Your task to perform on an android device: Shop for track shoes for more comfort.
Image 0: 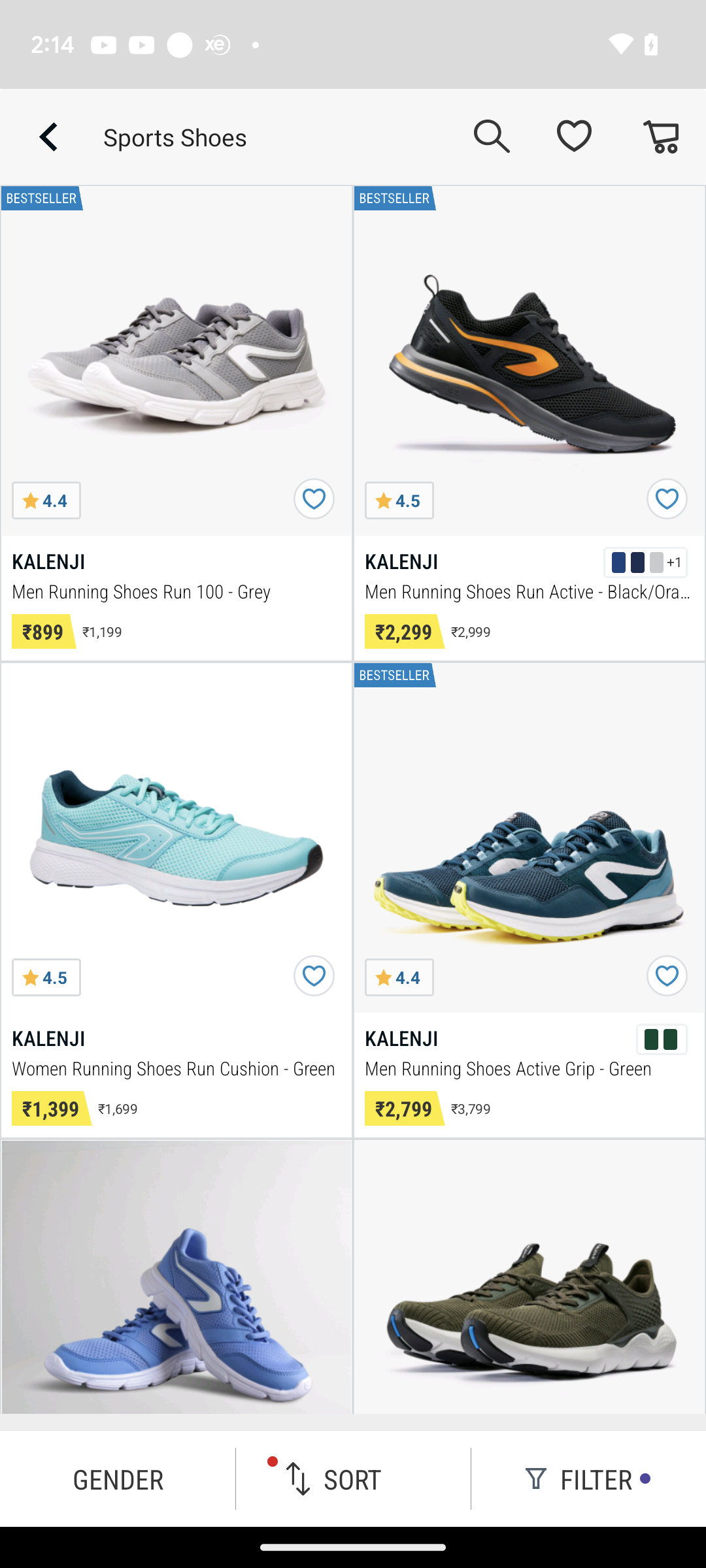
Click on the filter icon at the bottom right of the screen
Step 0: click (579, 1478)
Image 1: 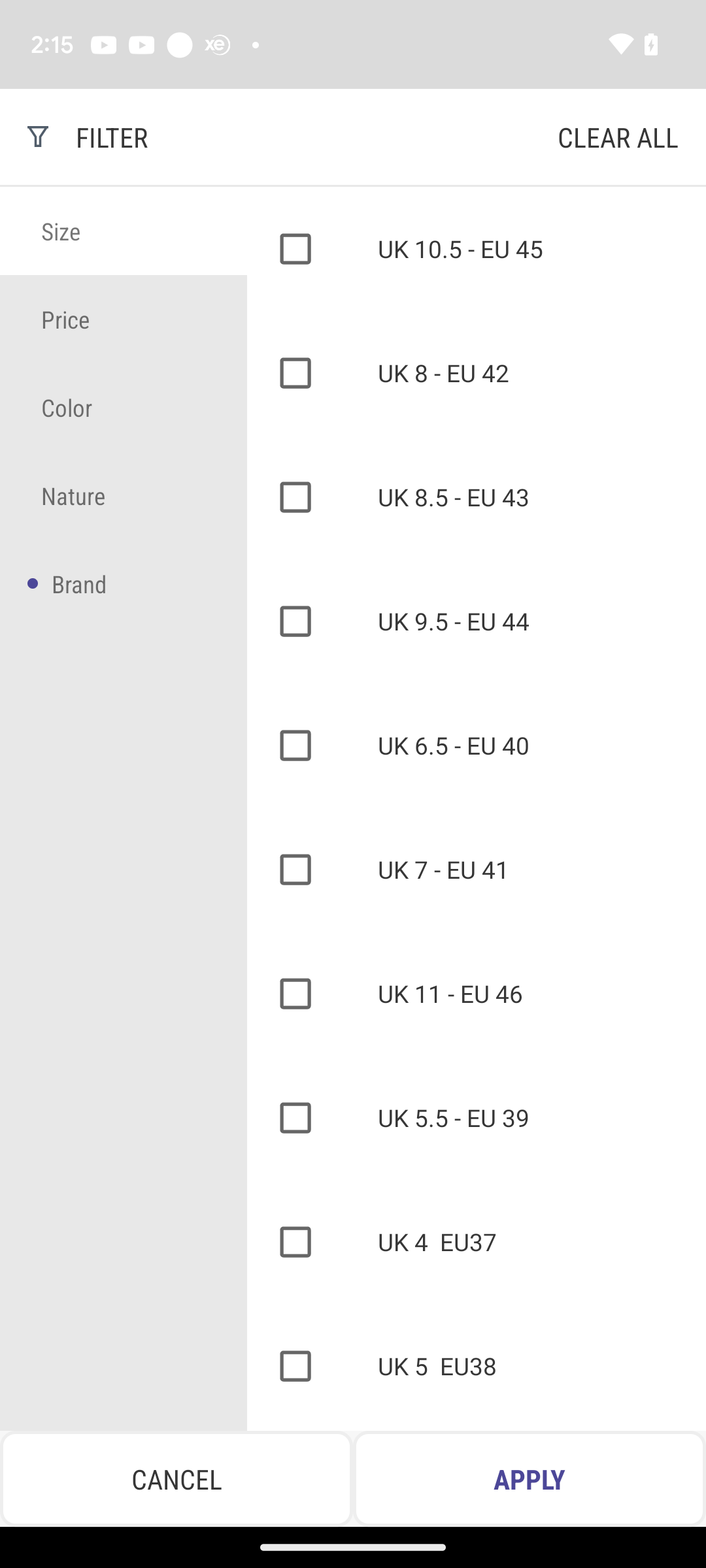
Click on nature tab
Step 1: click (123, 495)
Image 2: 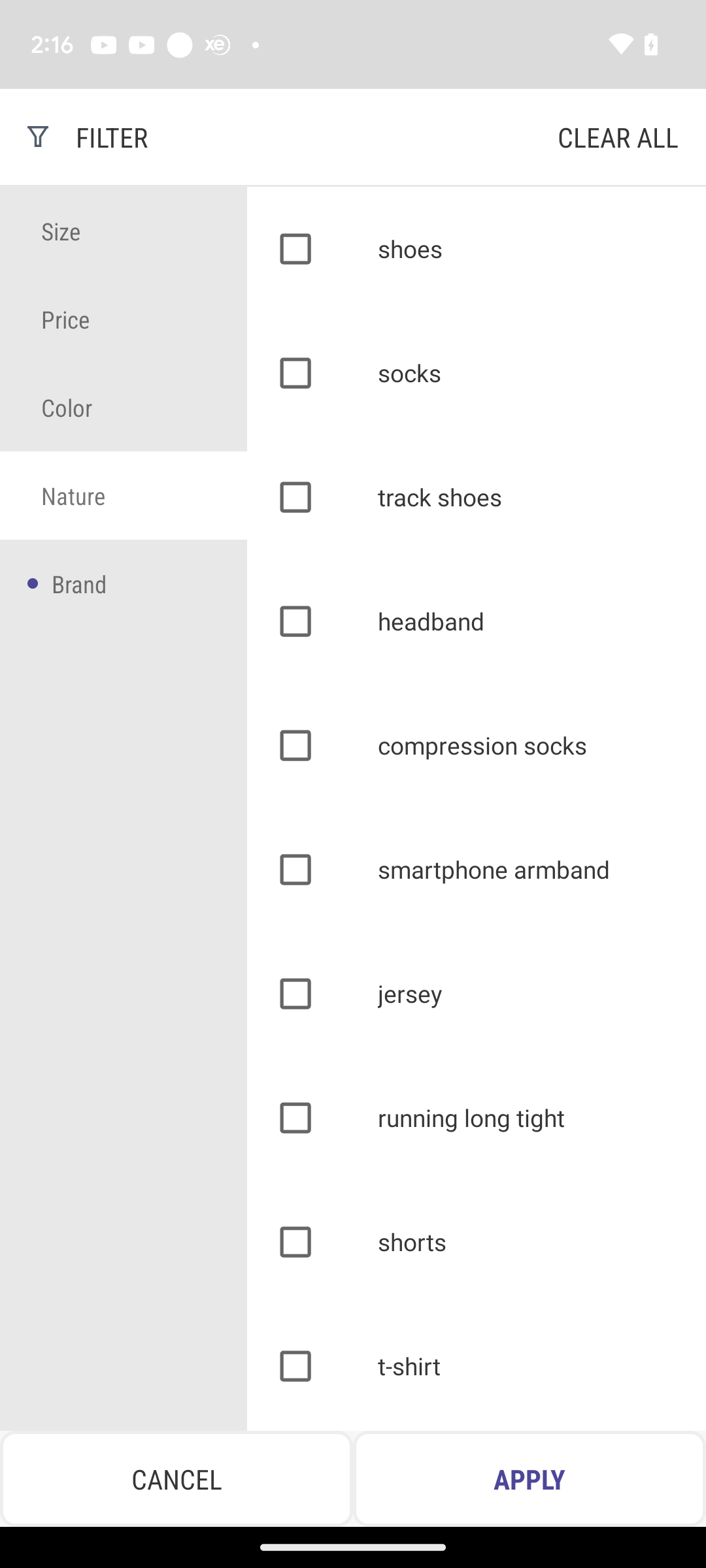
Click on track shoes 
Step 2: click (428, 497)
Image 3: 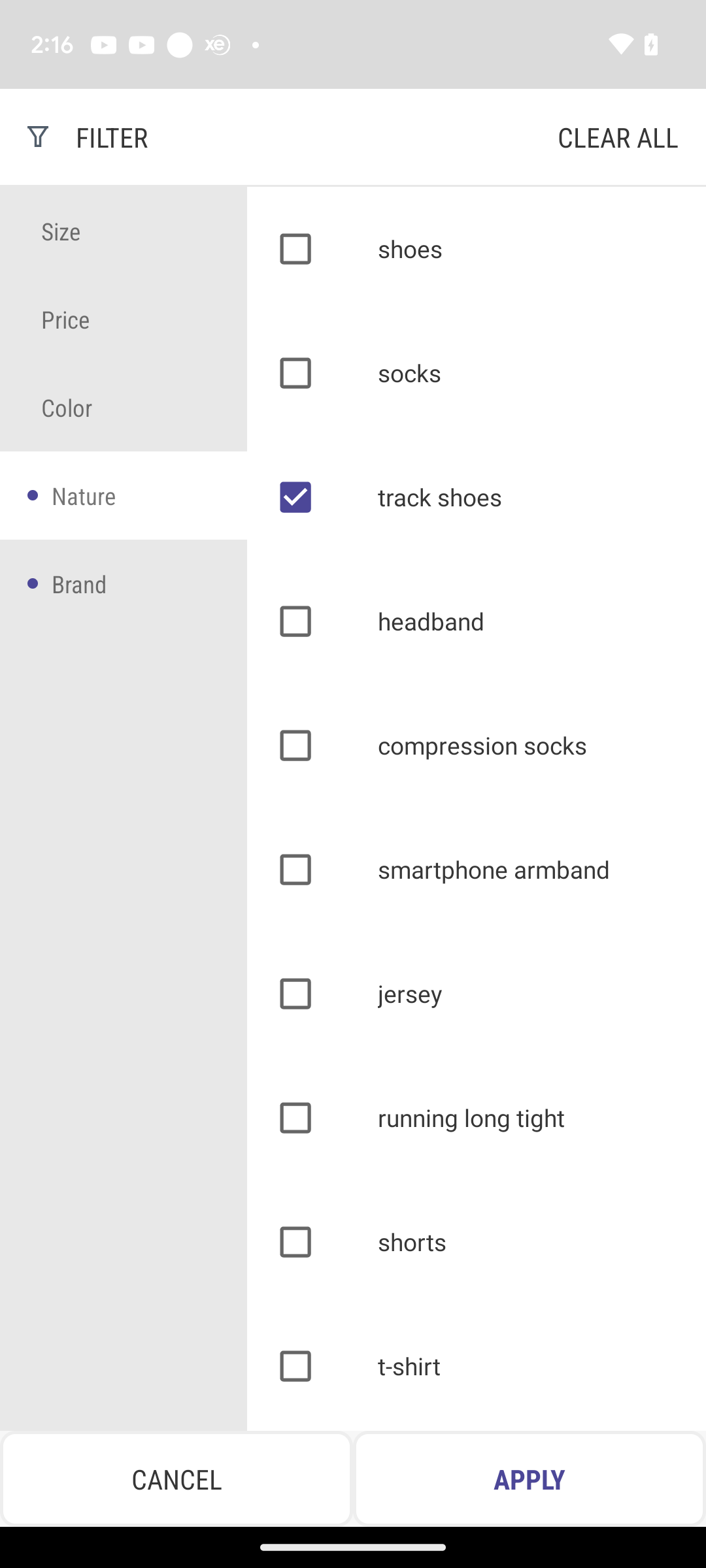
Click on apply icon at the bottom right of the screen
Step 3: click (529, 1478)